Your task to perform on an android device: Shop for shoes of the adidas brand in the filter on the Ajio app.
Image 0: 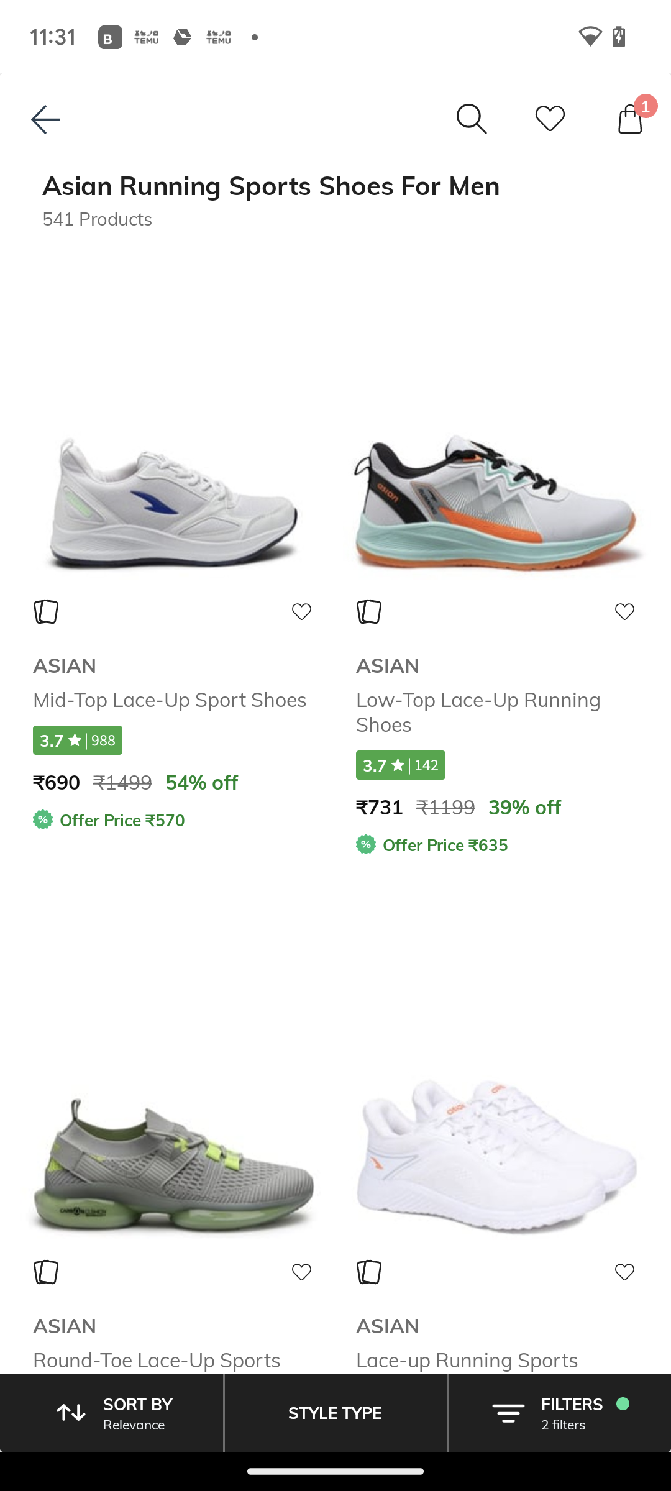
Click on filters at the bottom right of the screen.
Step 0: click (572, 1403)
Image 1: 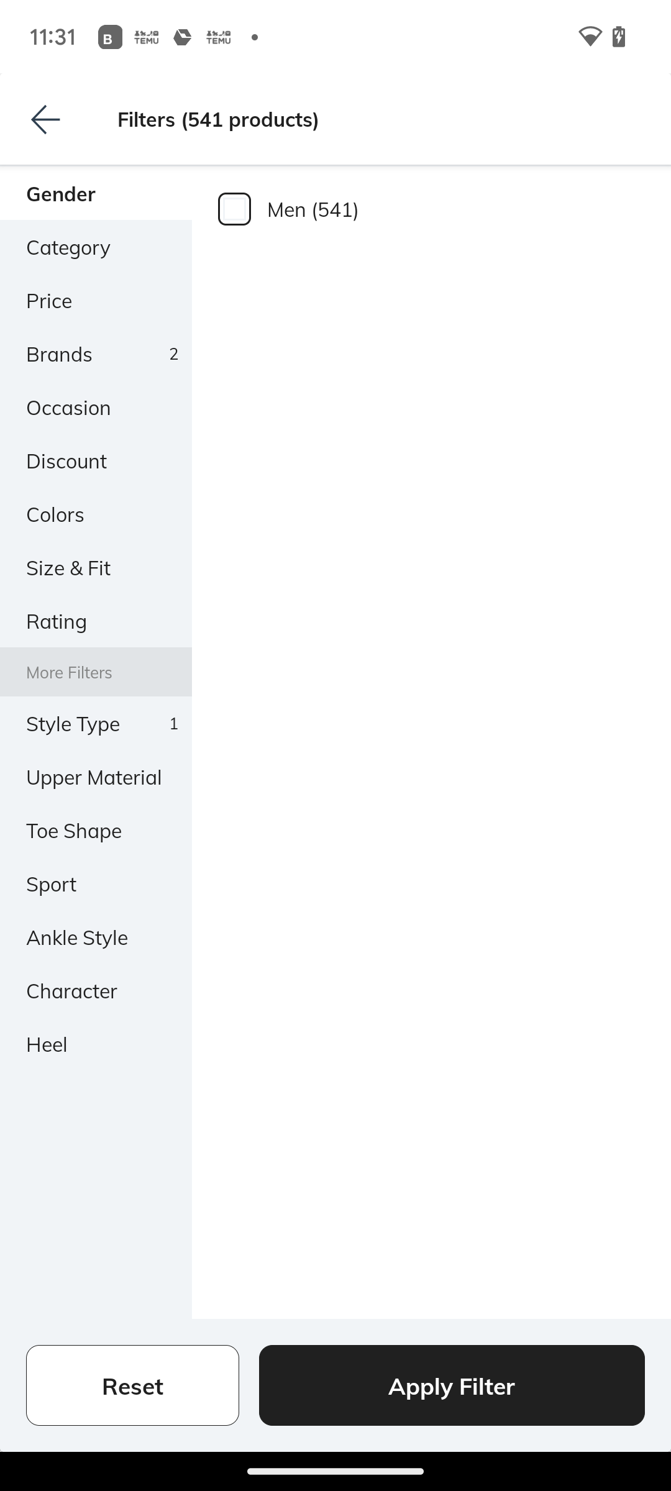
Click on brands on the left side of the screen.
Step 1: click (84, 353)
Image 2: 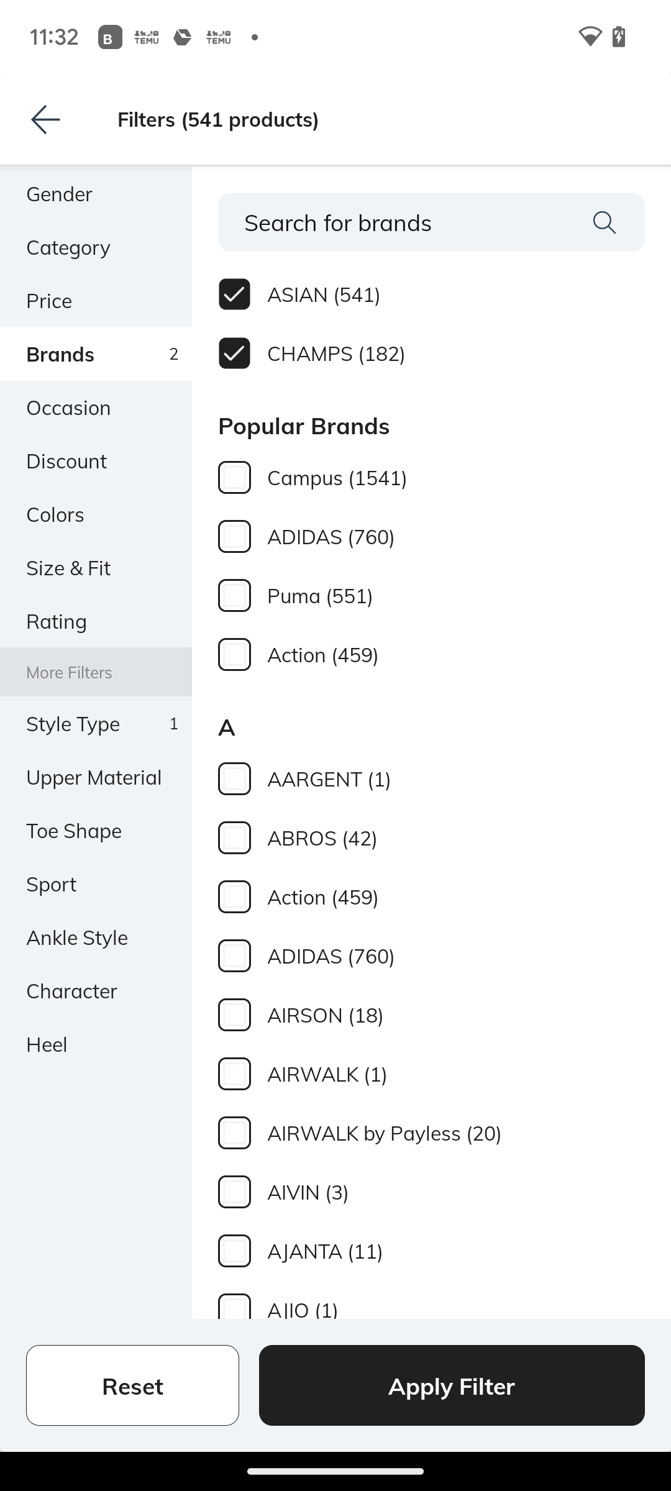
Click on adidas in the middle of the screen.
Step 2: click (331, 955)
Image 3: 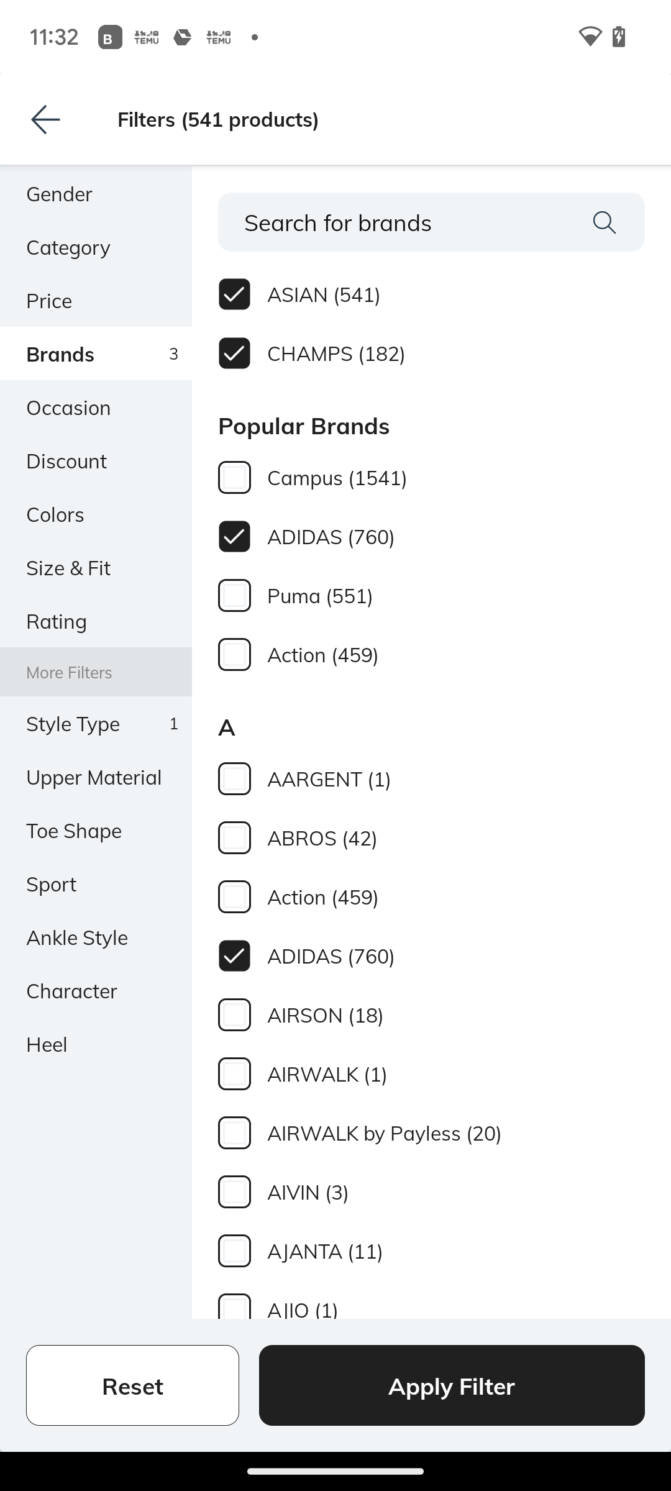
Click on apply filter at the bottom of the screen.
Step 3: click (497, 1371)